Your task to perform on an android device: In the Fitbit app,select the menstrual health resources.
Image 0: 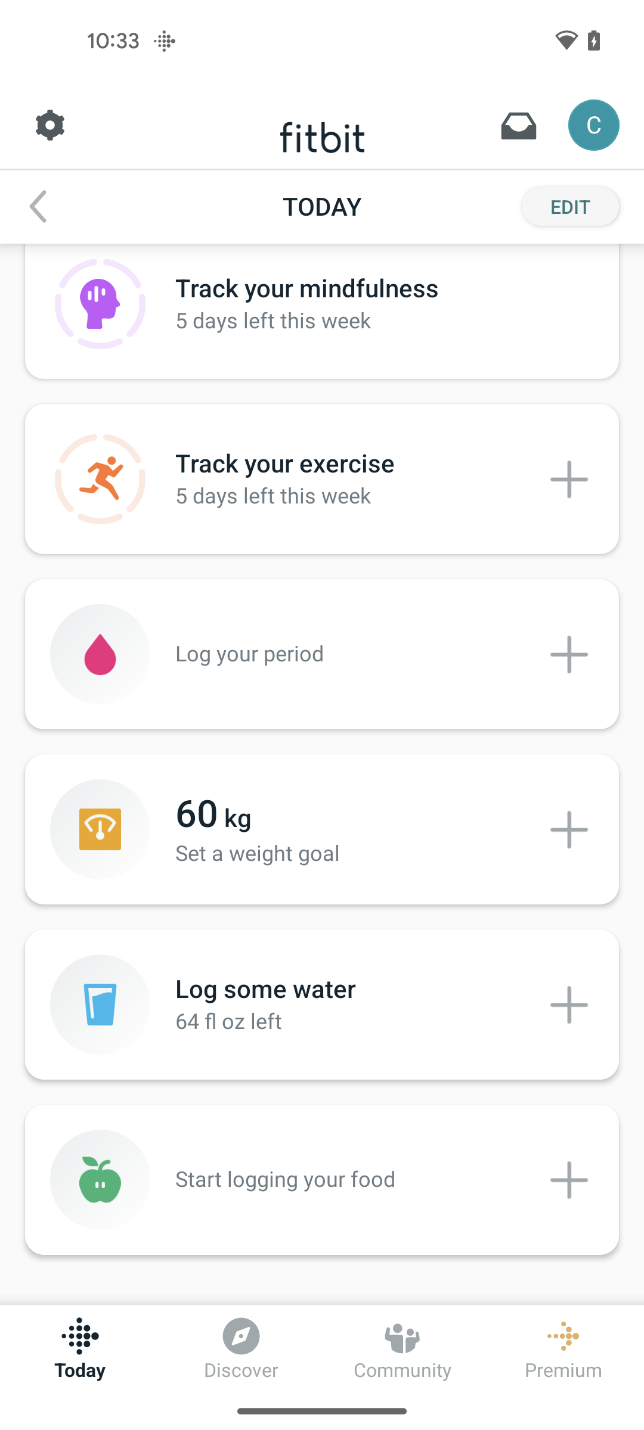
Tap on the plus icon of menstrual health option
Step 0: click (568, 654)
Image 1: 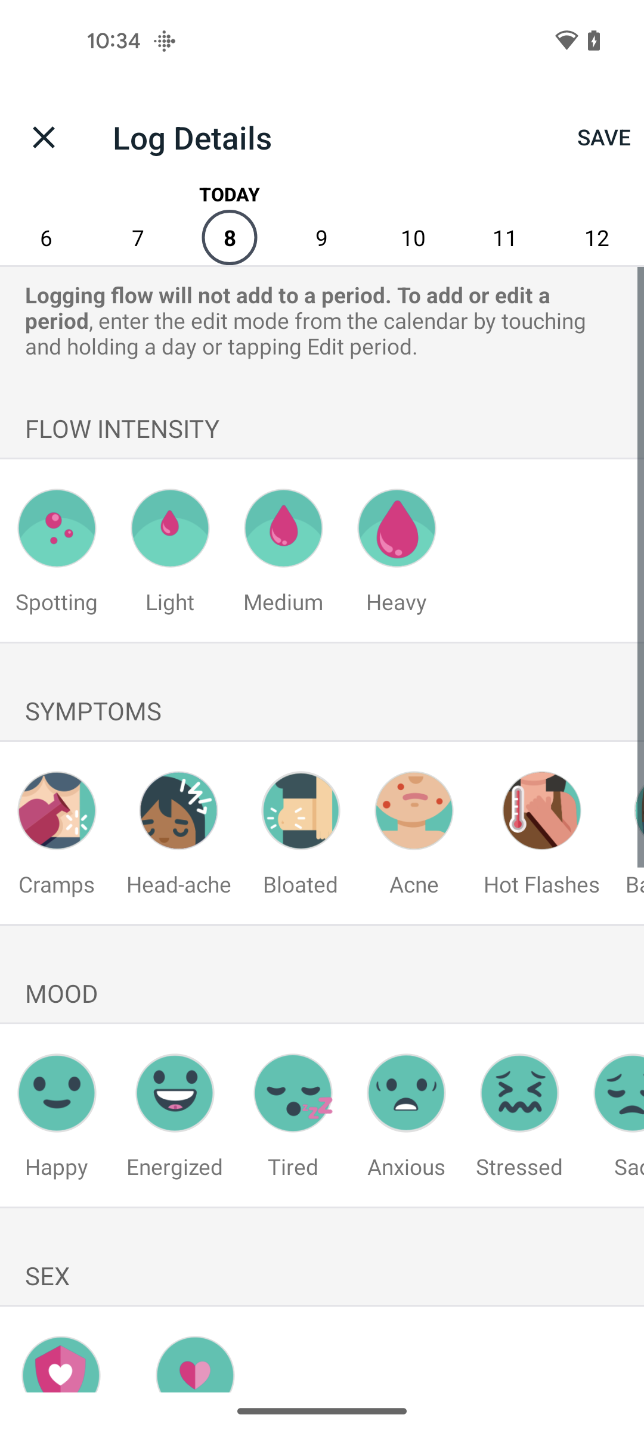
Tap on the medium option
Step 1: click (283, 528)